Your task to perform on an android device: In France, the Eiffel Tower is my friend's favorite place, so share the Eiffel Tower photos with my friend through gmail at Thomas123@gmail.com.
Image 0: 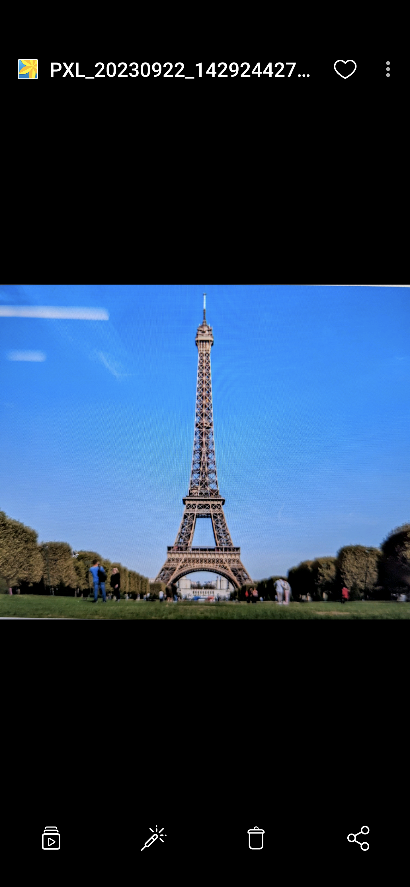
Click on the share option at the right corner of the screen
Step 0: click (356, 833)
Image 1: 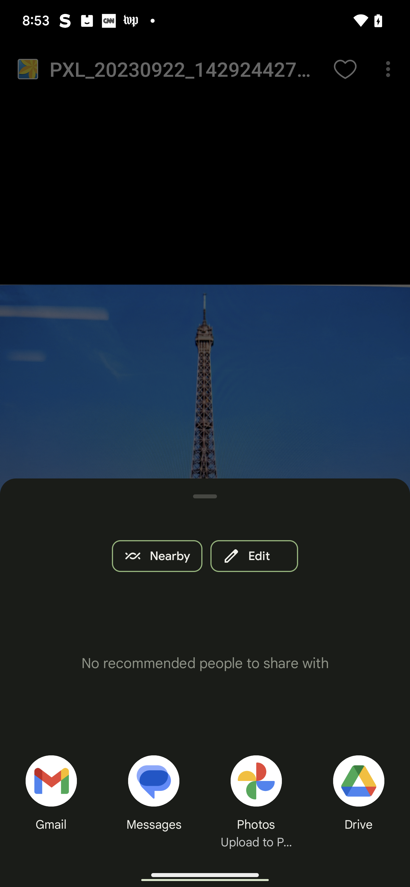
Click on the Gmail option
Step 1: click (57, 783)
Image 2: 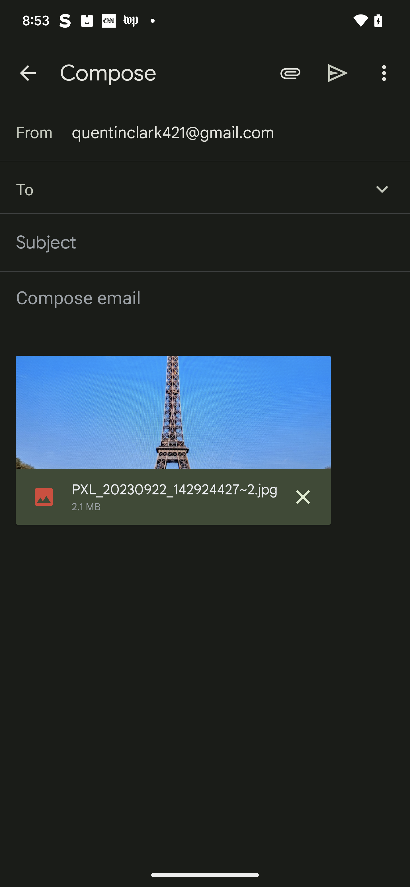
Type Thomas123@gmail.com in the recipient tab
Step 2: type "Thomas123@gmail.com"